Your task to perform on an android device: Share train schedule information with my friend Amelia Miller on her gmail account, amelia.miller2709@gmail.com from the Omio app.
Image 0: 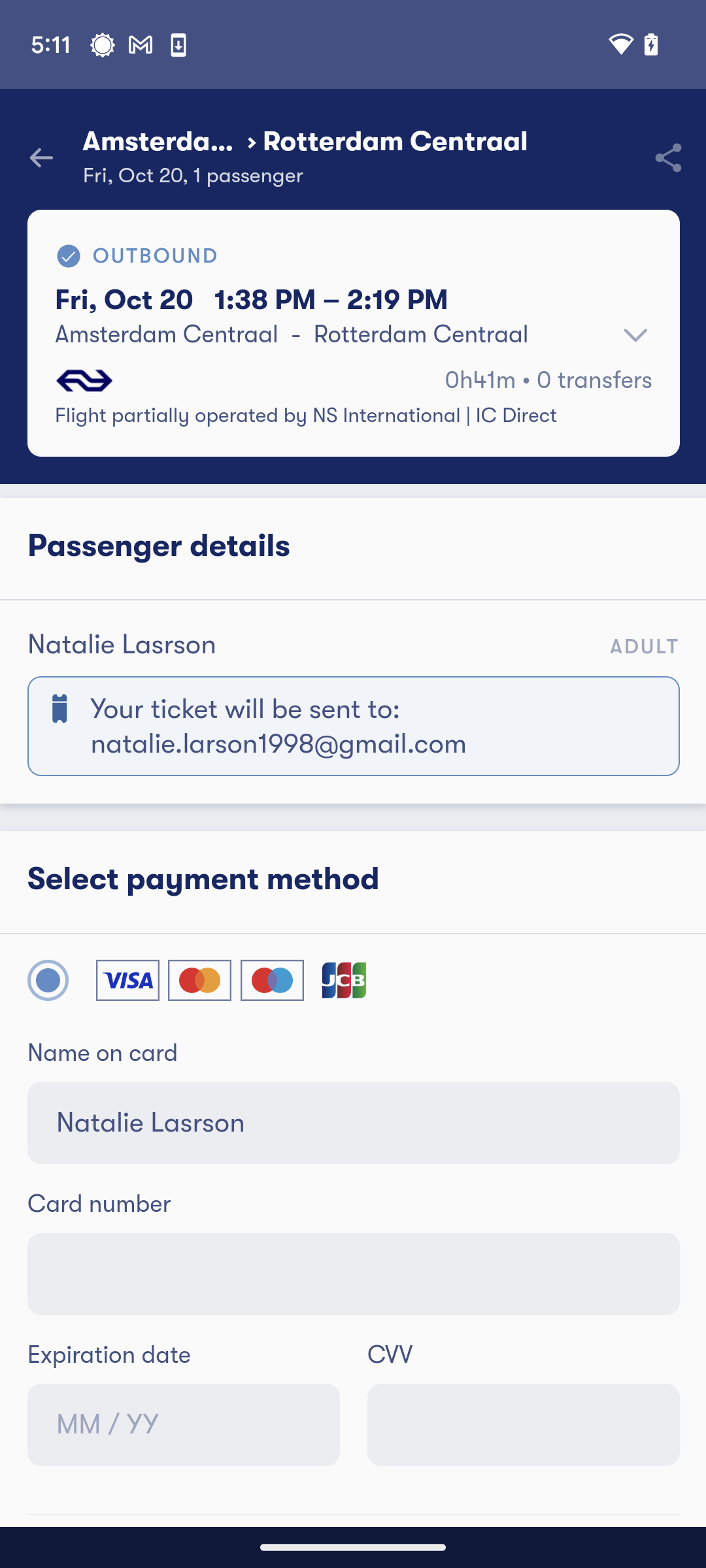
Go back to train Schedule.
Step 0: press back button
Image 1: 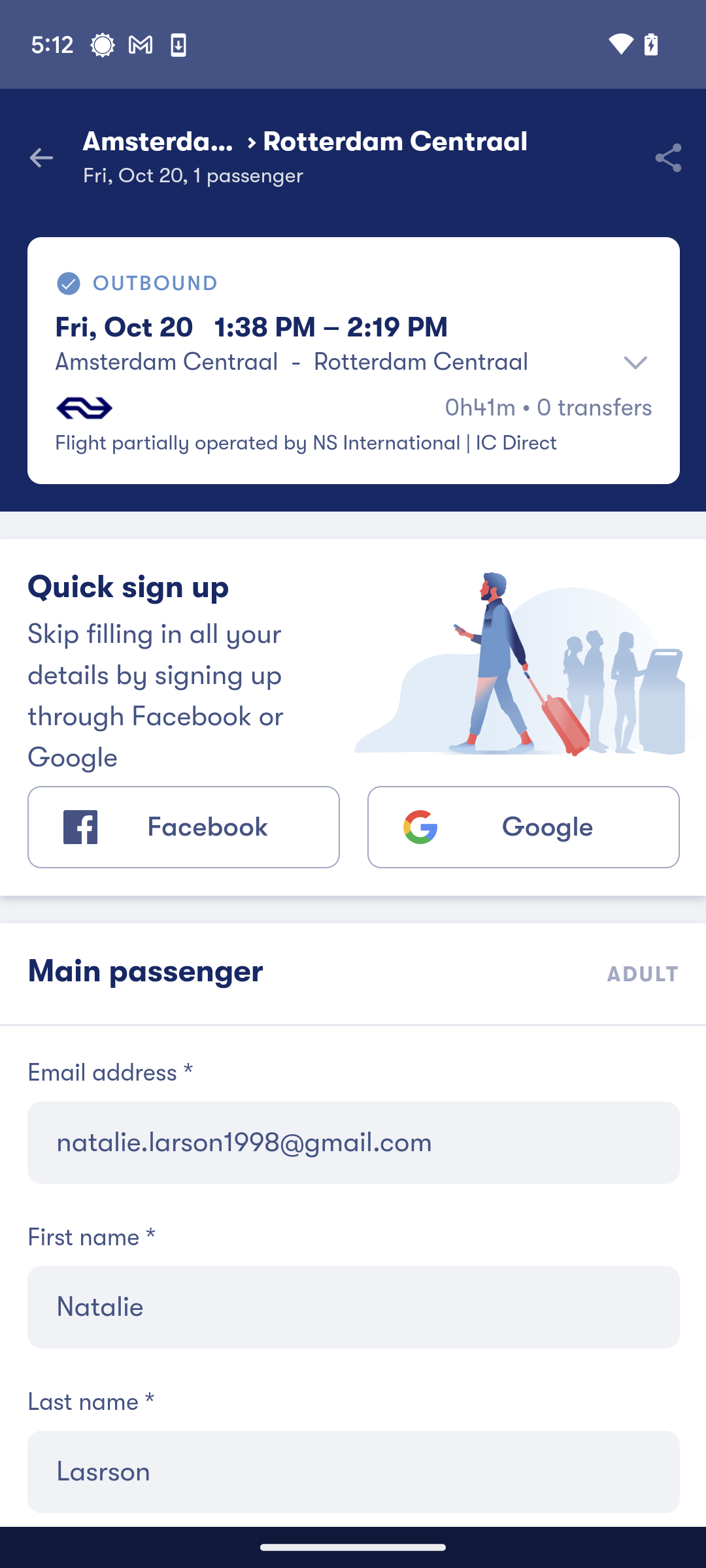
Go back to train Schedule.
Step 1: press back button
Image 2: 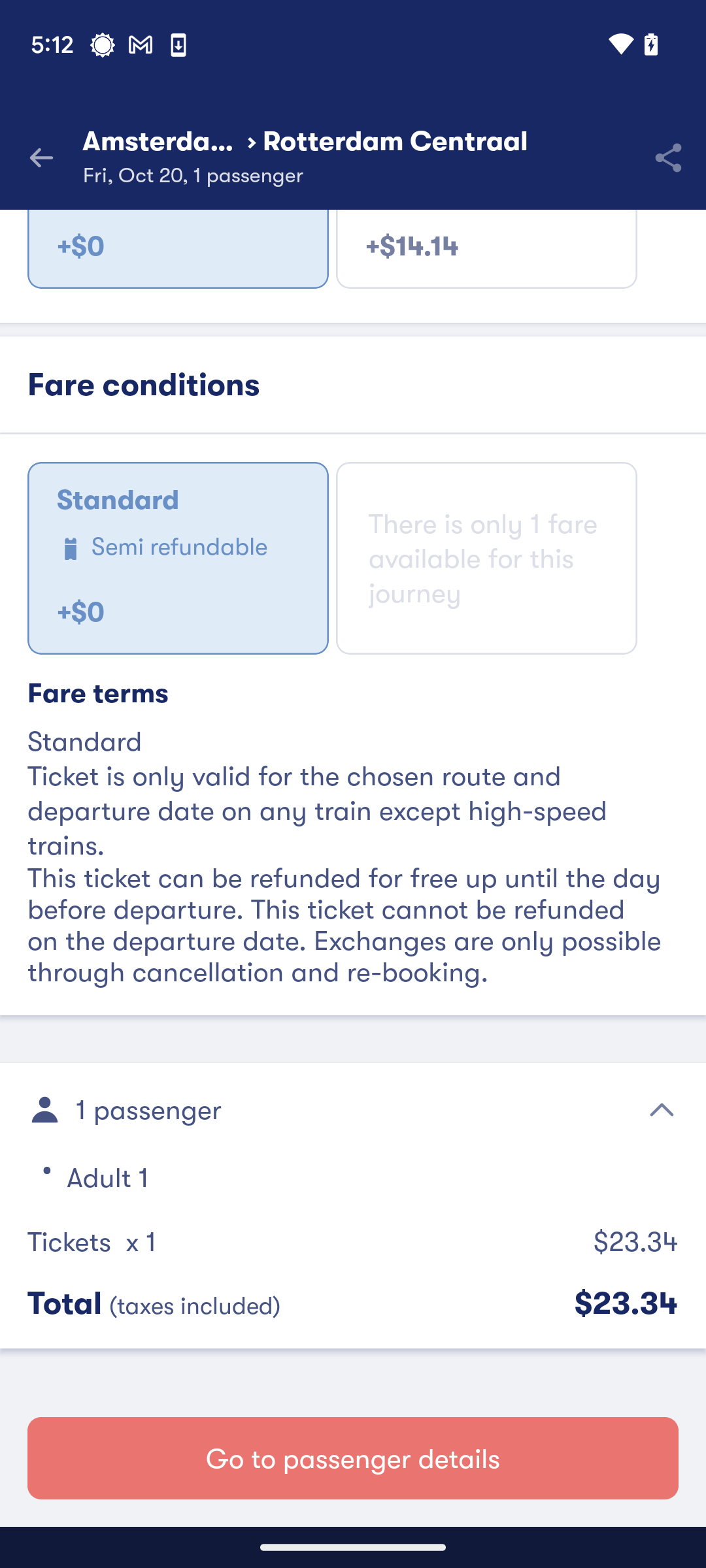
Click on the share icon at the top-right corner of the screen.
Step 2: click (669, 160)
Image 3: 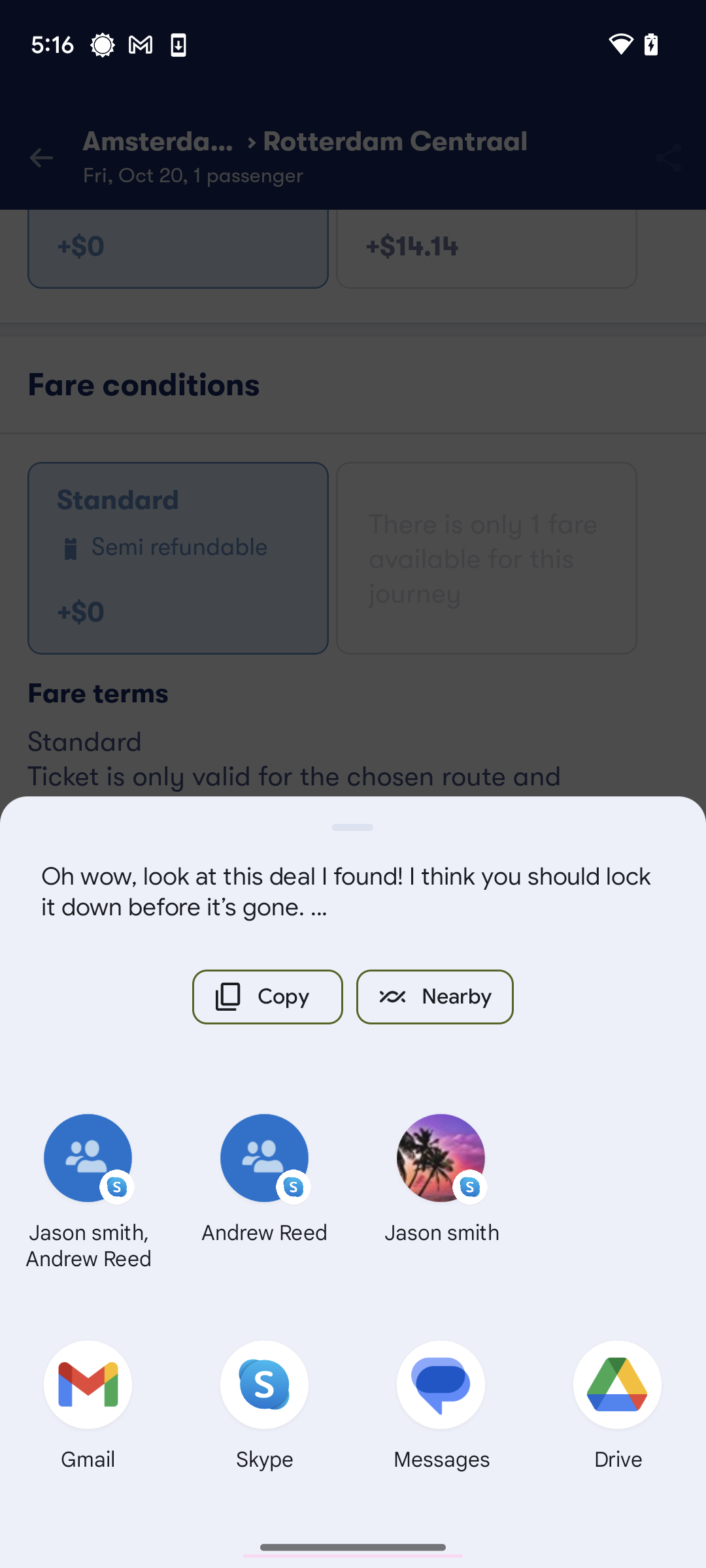
Click on the Gmail icon.
Step 3: click (88, 1411)
Image 4: 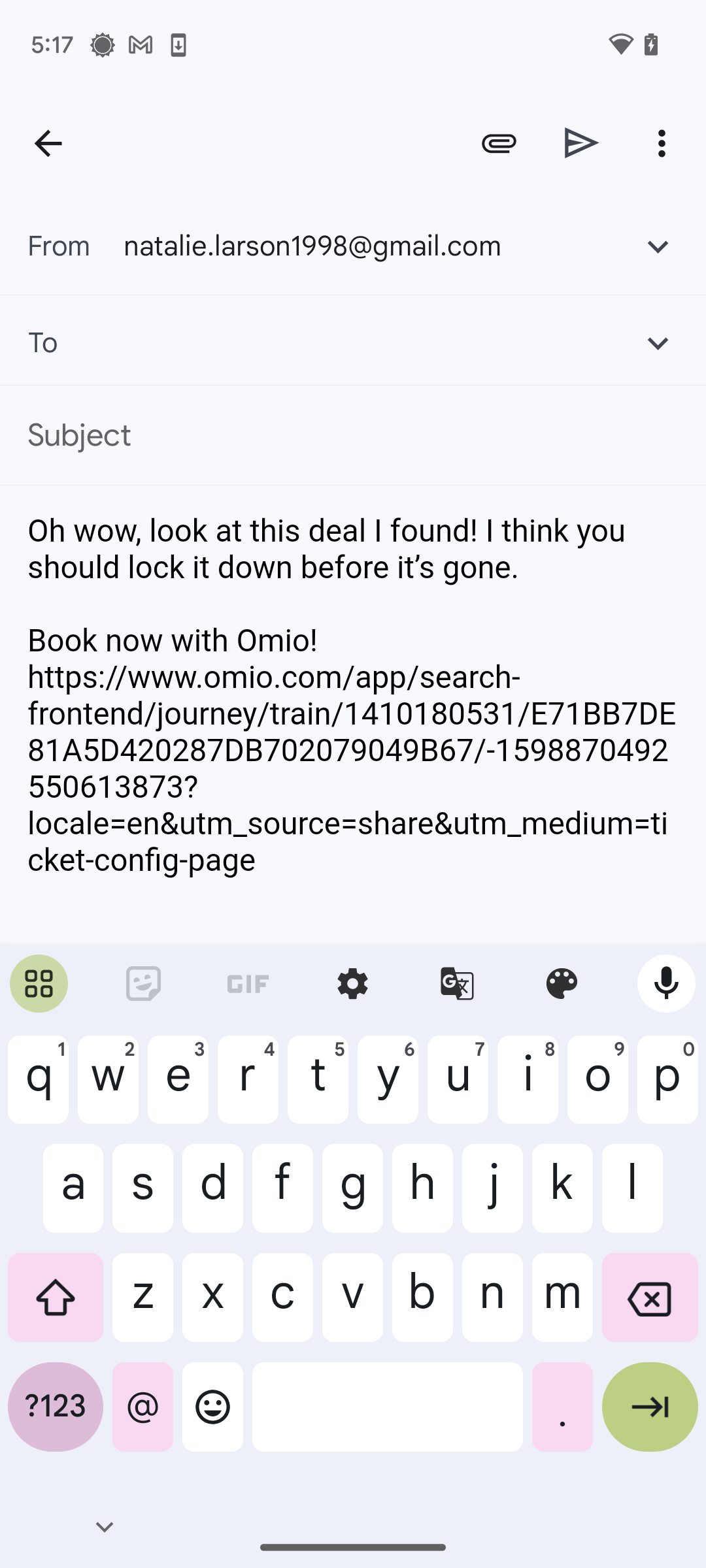
Type in the mail-amelia.miller2709@gmail.com.
Step 4: type "amelia.miller2709@gmail.com"
Image 5: 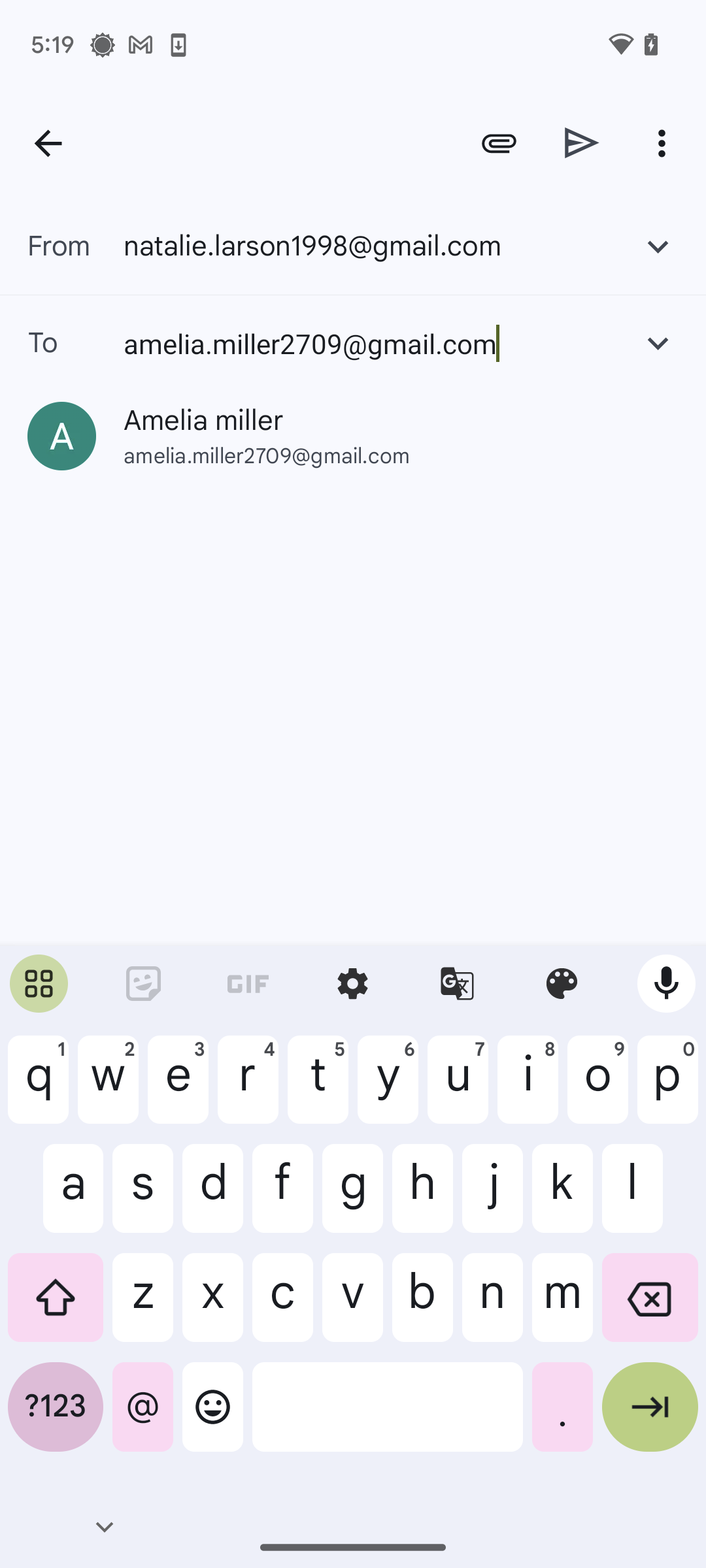
At the bottom-right corner of the keyboard, click on the arrow icon.
Step 5: click (650, 1417)
Image 6: 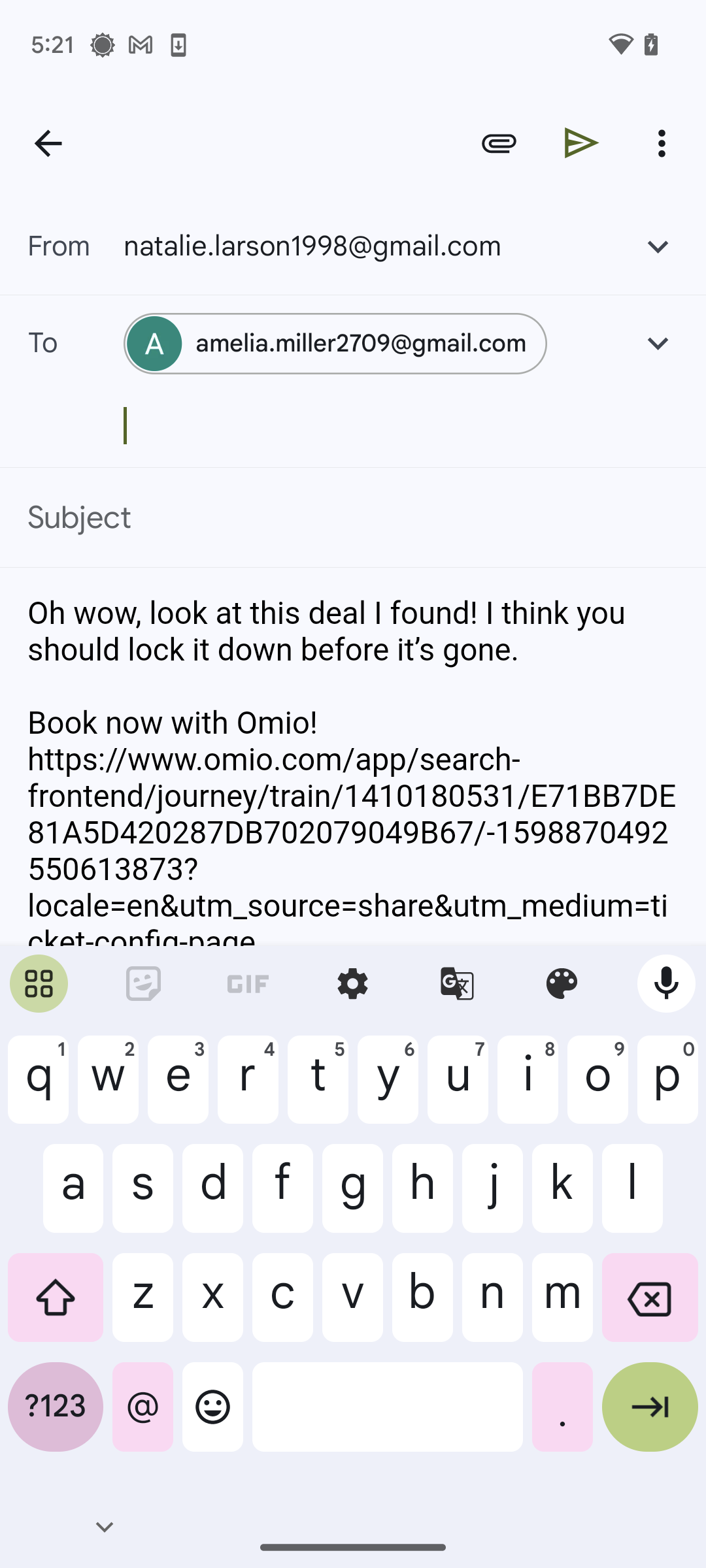
Click on the send icon at the top of the screen.
Step 6: click (582, 142)